Your task to perform on an android device: I want to buy a nike sports tshirt in M size, therefore I'll search for it
Image 0: 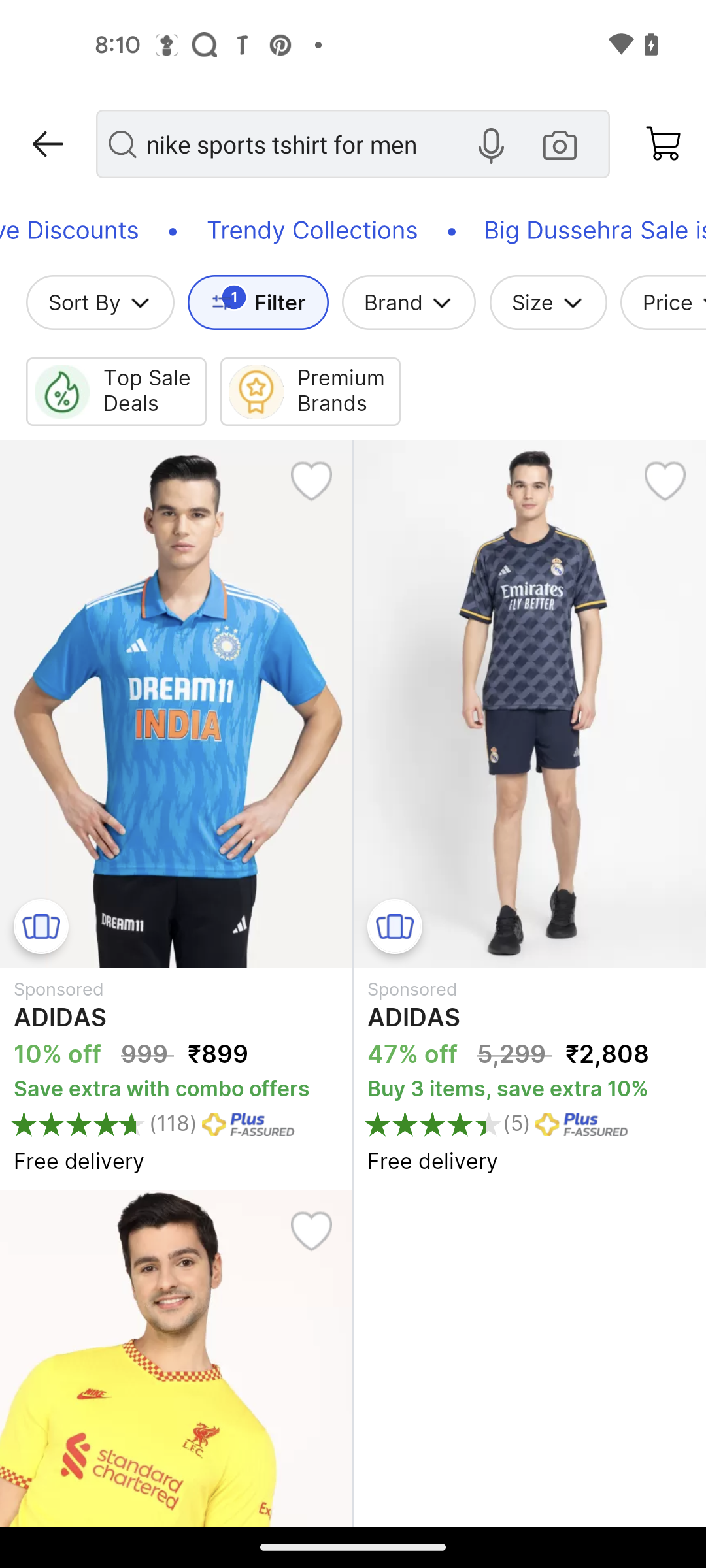
click on the size option
Step 0: click (533, 302)
Image 2: 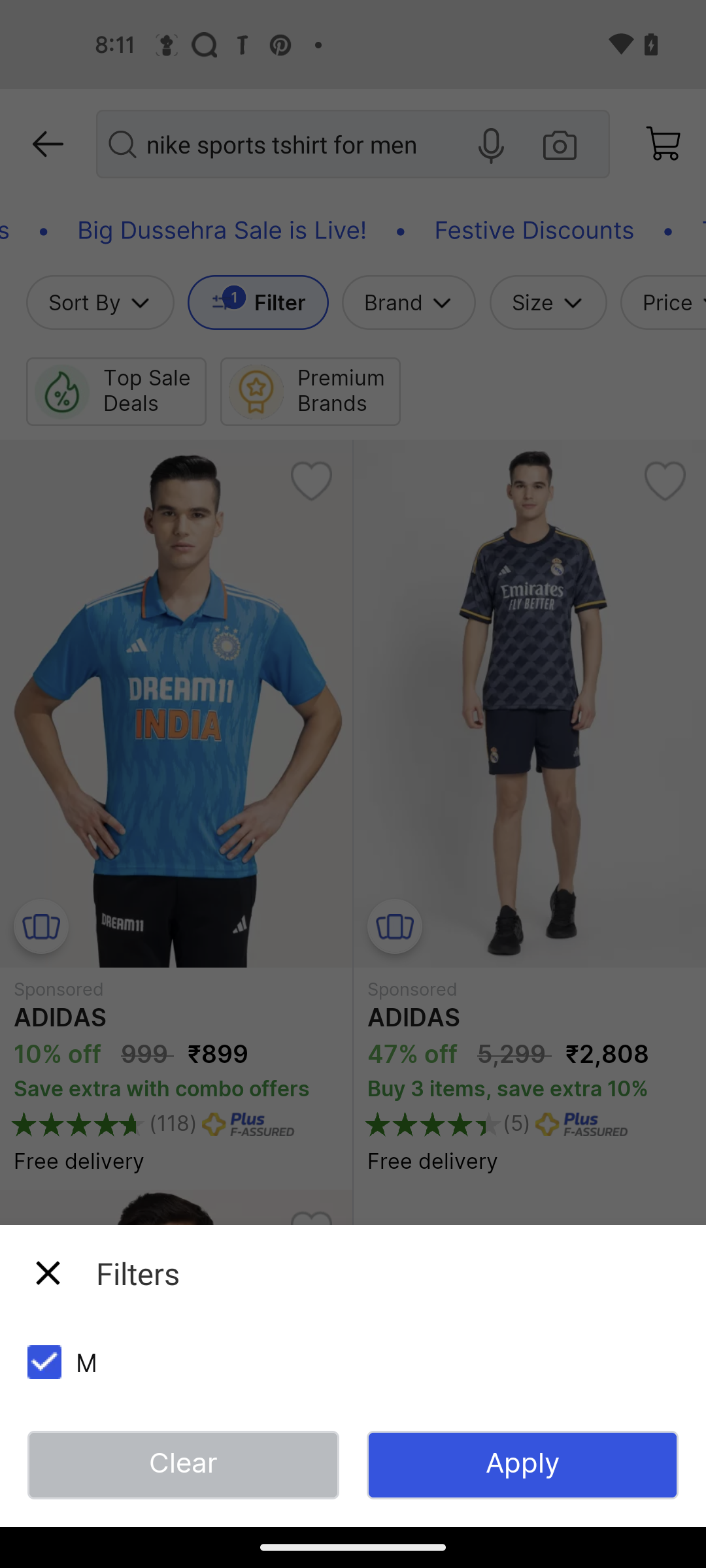
click on the apply button
Step 2: click (522, 1465)